Your task to perform on an android device: Open the Local weather live app and set your current location to get current weather conditions and forecasts.
Image 0: 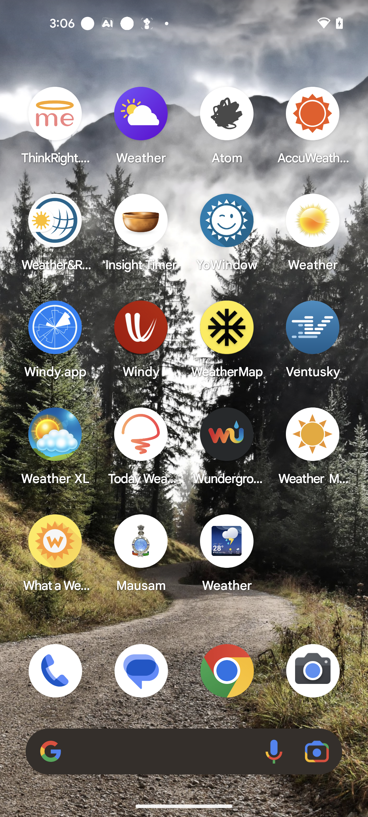
Open the daily weather app.
Step 0: open app "Daily Weather"
Image 1: 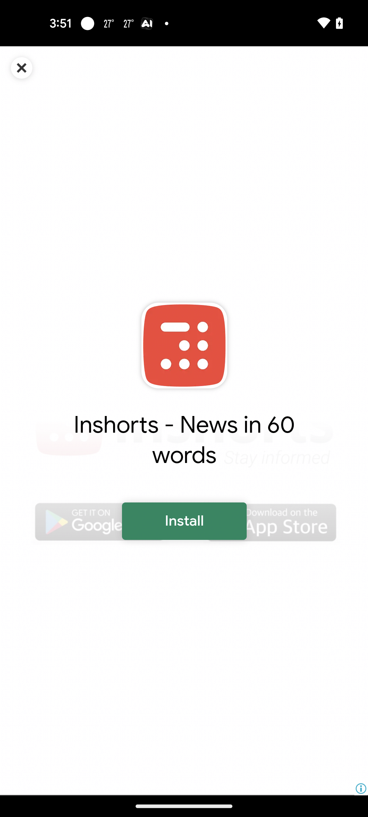
Close the advertisement. 
Step 1: click (20, 67)
Image 2: 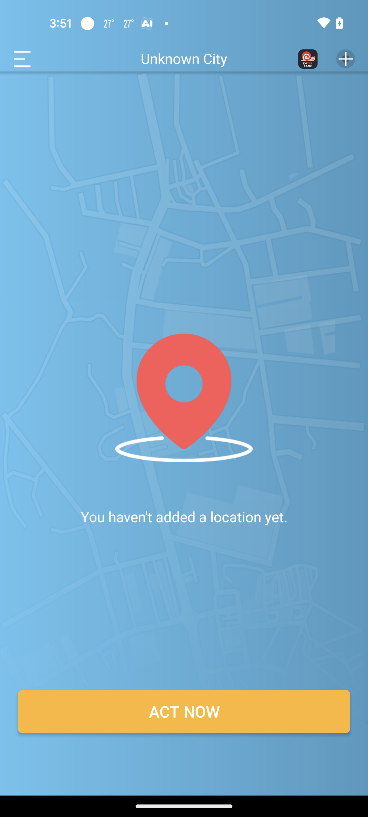
Click on the "Act Now".
Step 2: click (184, 711)
Image 3: 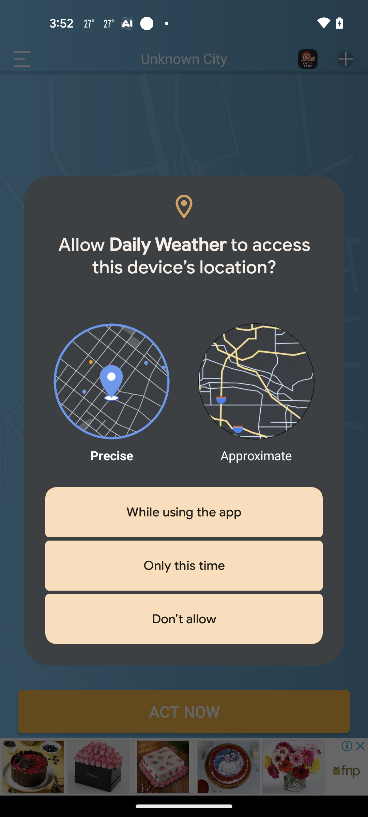
Click on the "while using the app".
Step 3: click (184, 512)
Image 4: 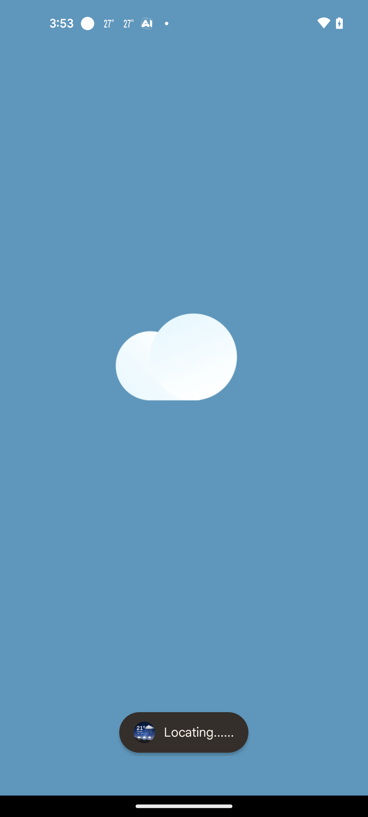
Click on the "while using the app".
Step 4: wait